Your task to perform on an android device: I want to tell my child about the flowers in my garden. Identify the flower image by using  the PlantSnap app.
Image 1: 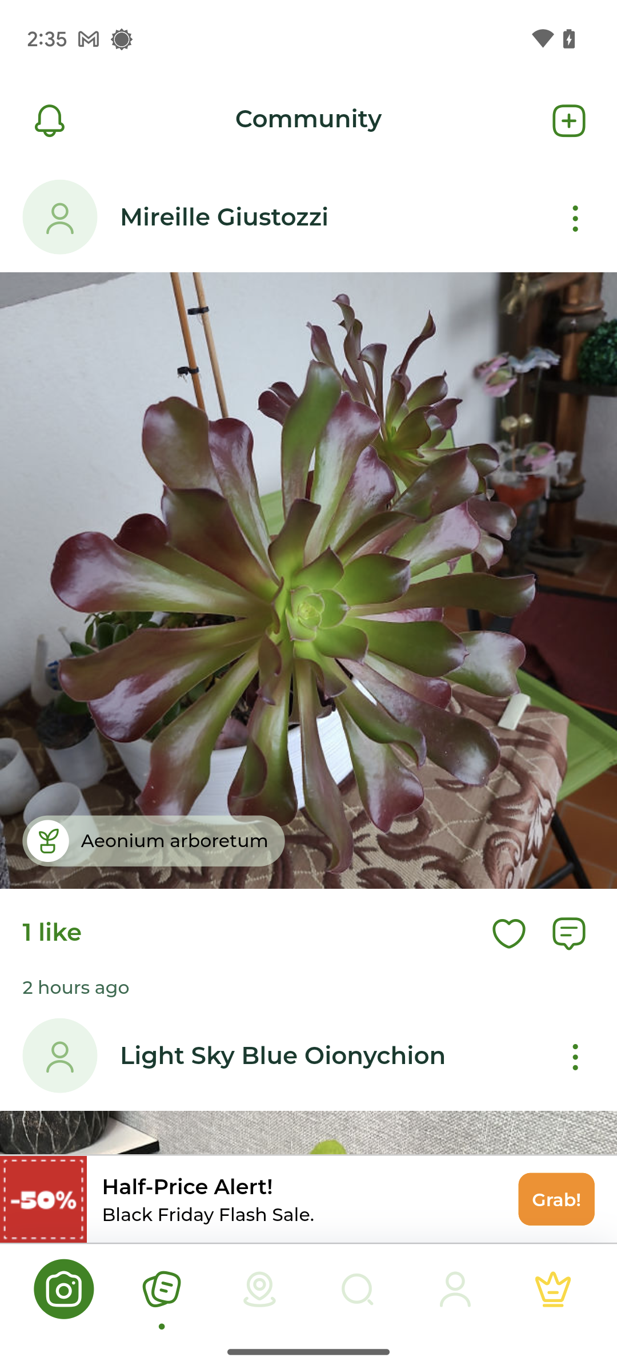
Click on the Camera icon at the bottom left of the screen.
Step 1: click (63, 1281)
Image 2: 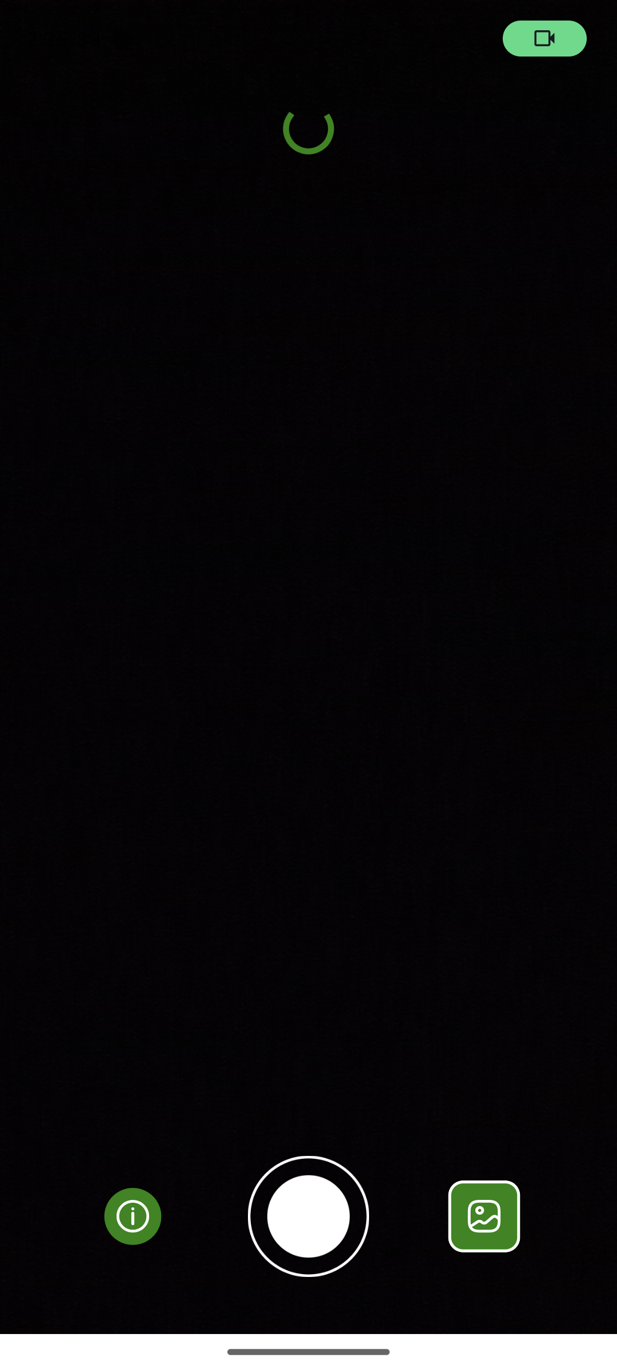
Click on the Camera icon at the bottom left of the screen.
Step 2: wait
Image 3: 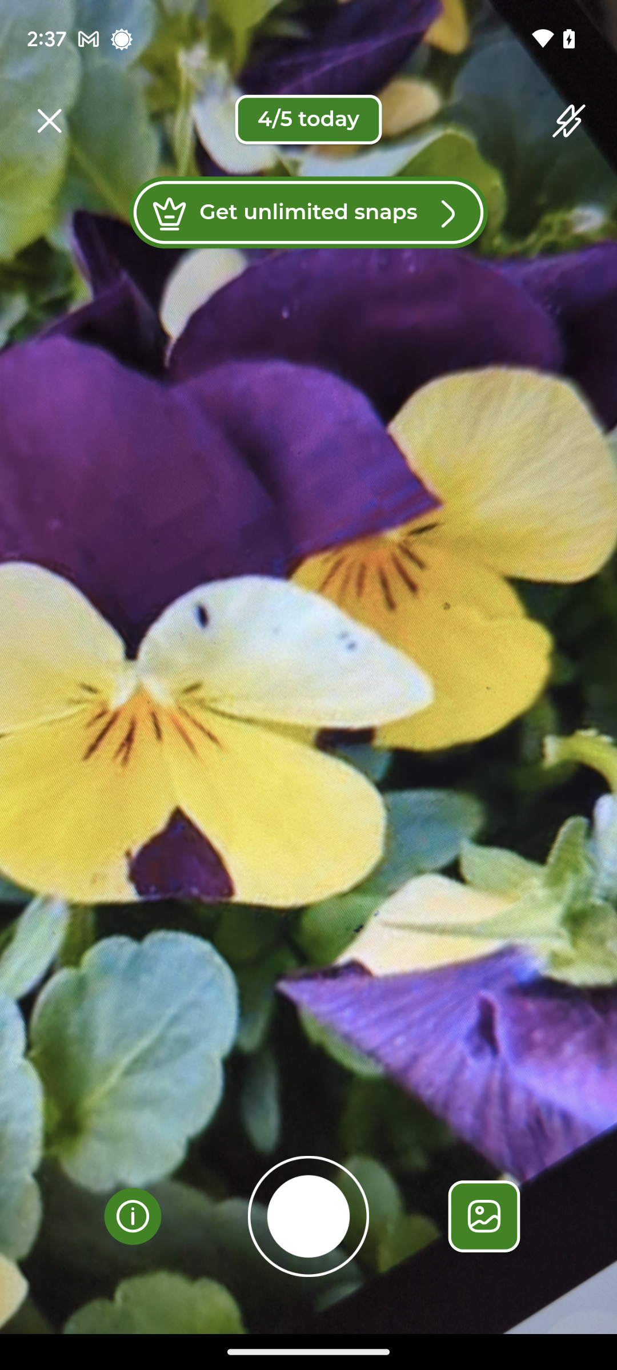
Click on the Shutter icon to click the image.
Step 3: click (308, 1216)
Image 4: 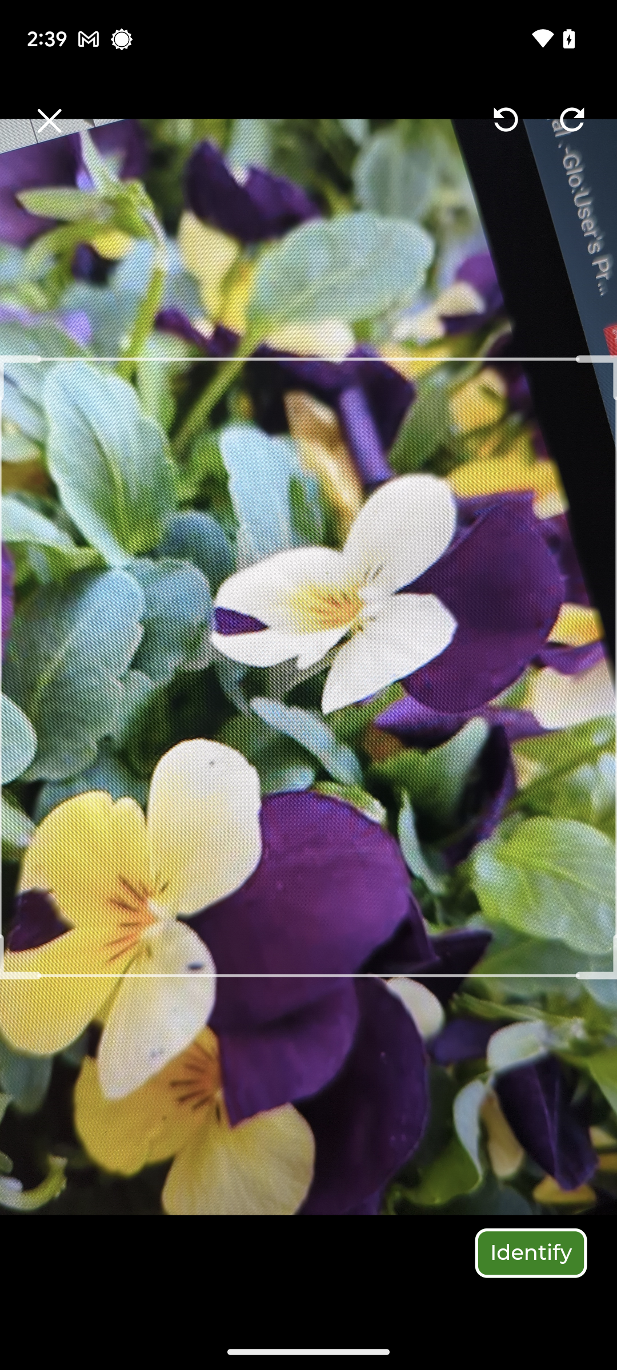
Set the image in the box.
Step 4: scroll up
Image 6: 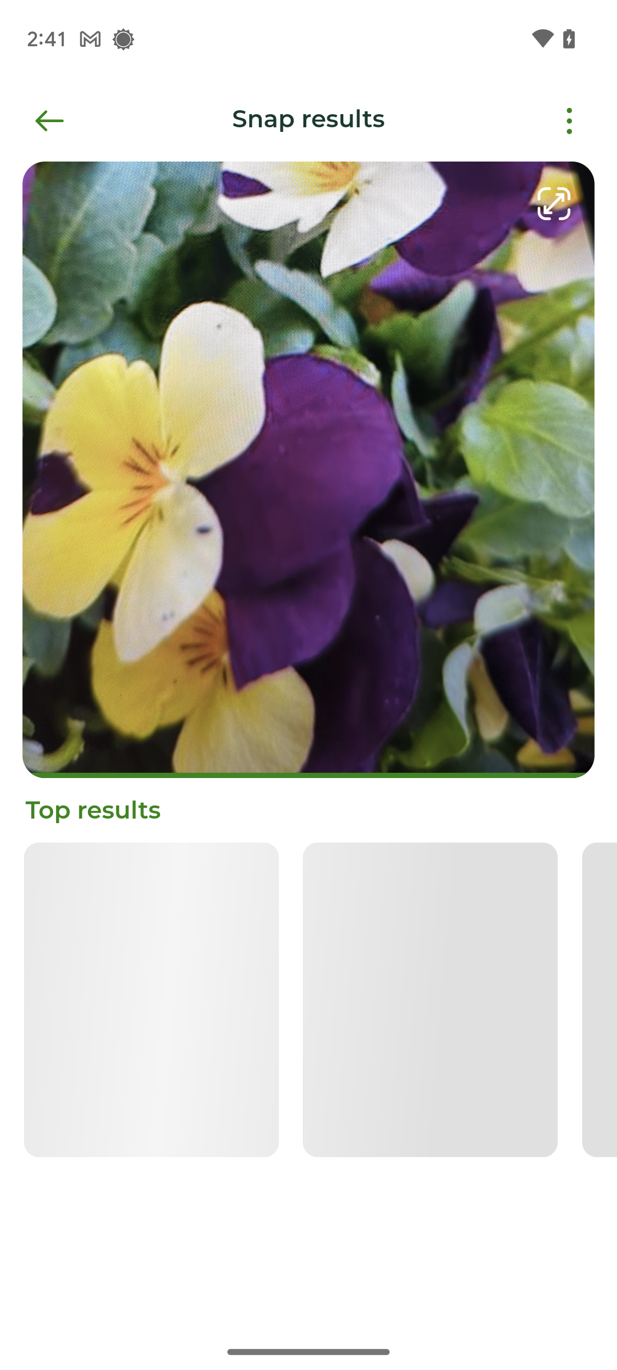
Click on the Identify at the bottom right of the screen.
Step 6: wait